Your task to perform on an android device: I want to view the schedule of this MSC cruise on May15,2024, so view the cruise schedule of MSC cruise on May 15,2024 in the CruiseDeals app.
Image 0: 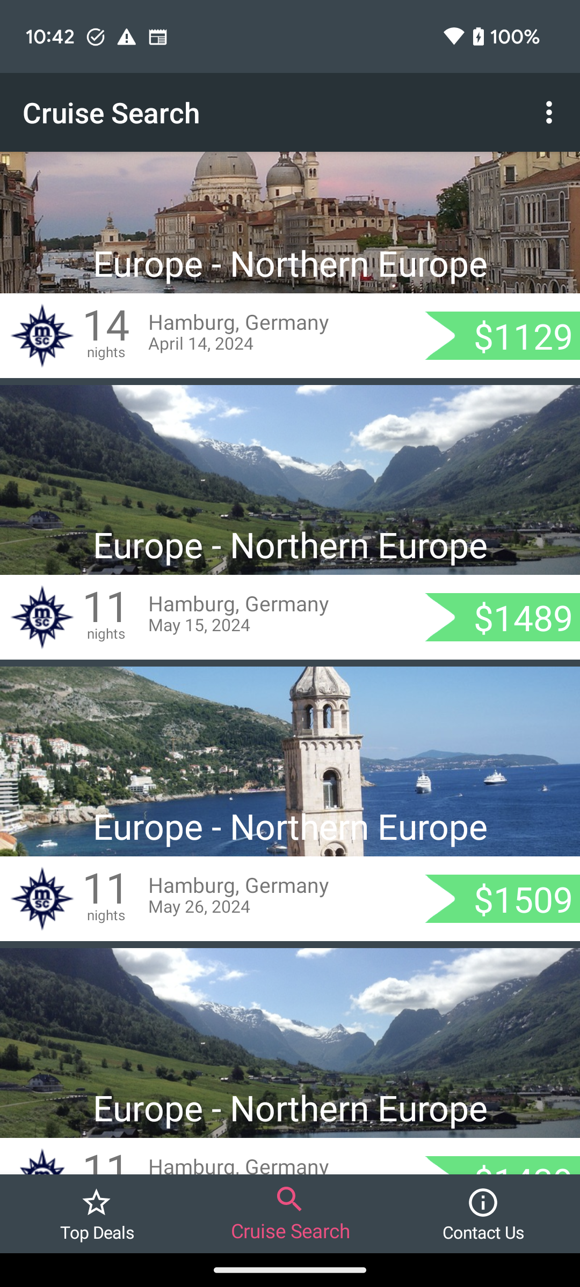
Click on the Hamburg, Germany May 15,2024 to view the schedule of this cruise.
Step 0: click (290, 596)
Image 1: 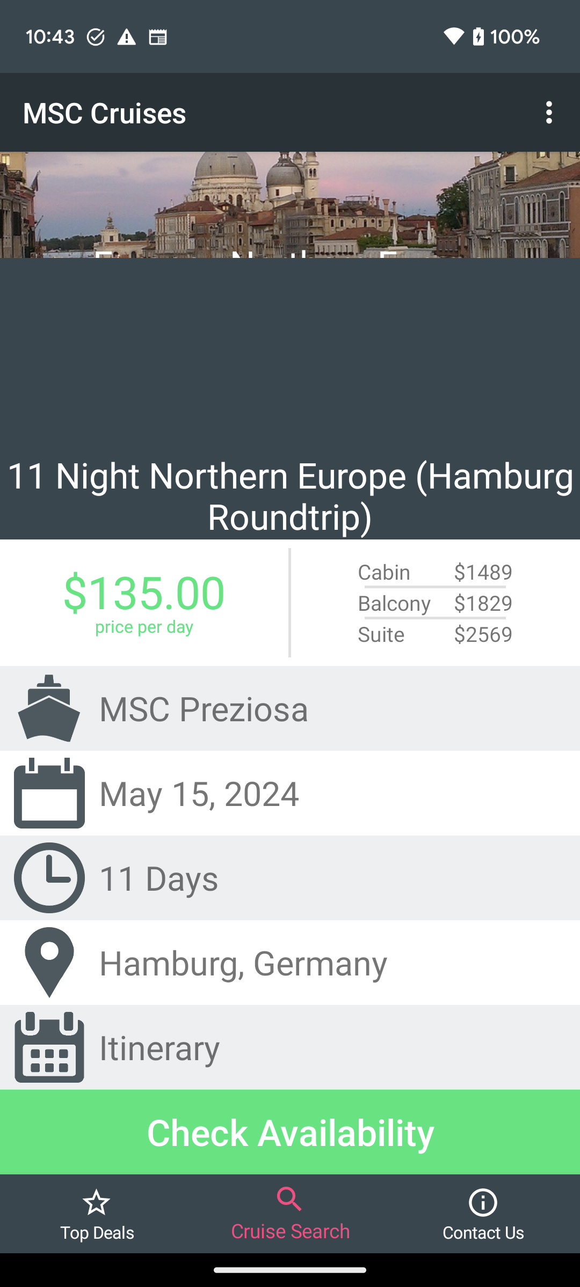
Scroll down to view the schedule.
Step 1: scroll down